Your task to perform on an android device: I became interested in the Camiseta Kappa Sport Masculina. Check out the Zattini app for more details about Camiseta Kappa Sport Masculina.
Image 0: 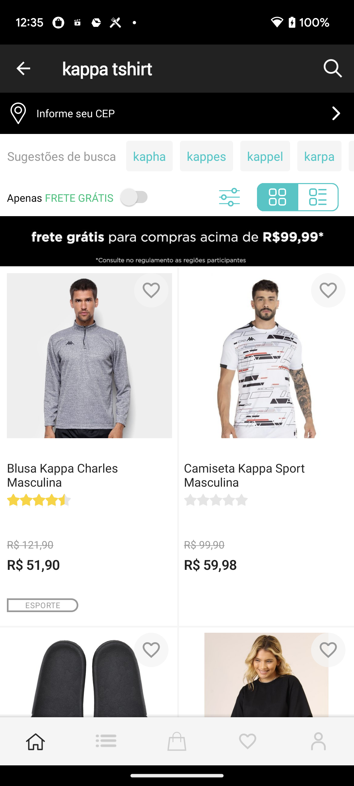
Click on the Camiseta Kappa Sport Masculina
Step 0: click (255, 418)
Image 1: 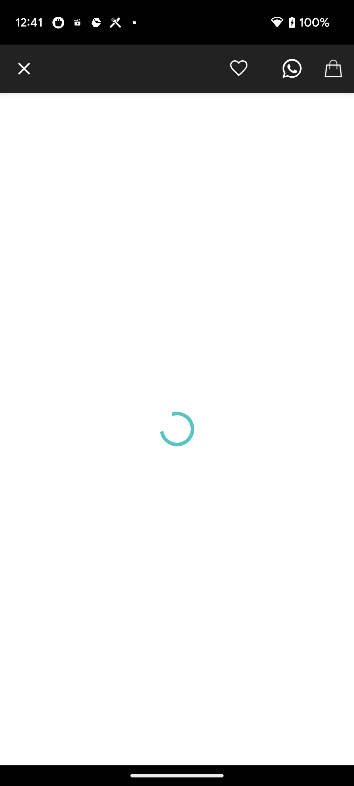
Click on the Camiseta Kappa Sport Masculina
Step 1: wait
Image 3: 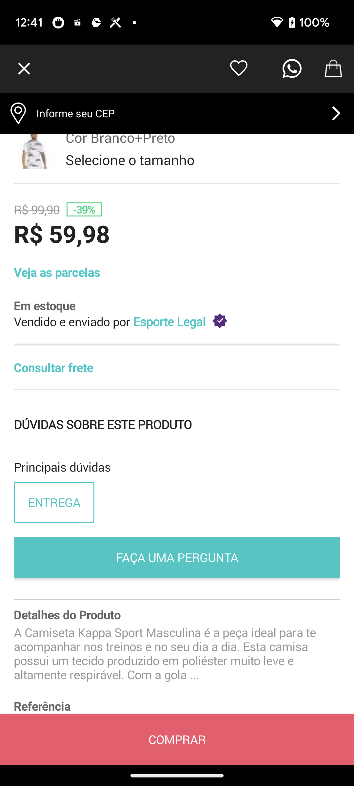
swipe up for details
Step 3: scroll down
Image 4: 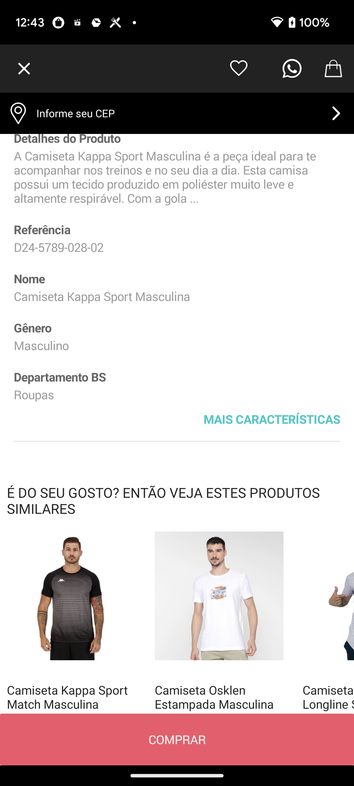
click on MAIS CARACTERISTICAS
Step 4: click (177, 419)